Your task to perform on an android device: I want to delete Shane Sato's contact.
Image 0: 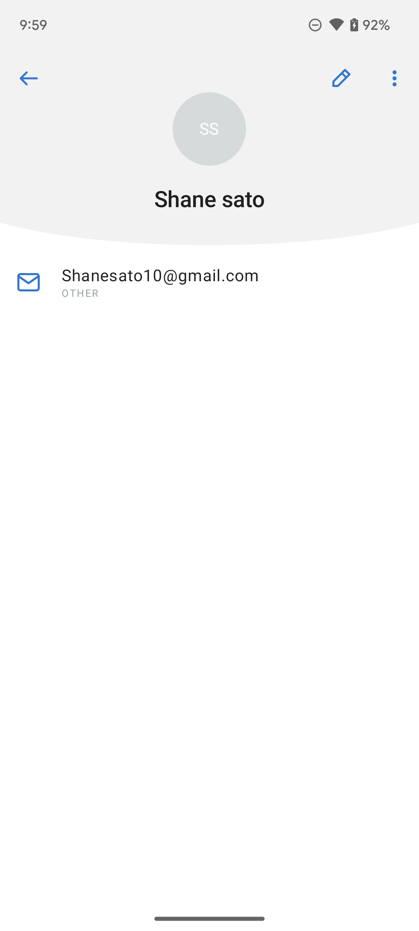
Click on the three dots on the top right corner of the screen.
Step 0: click (209, 147)
Image 1: 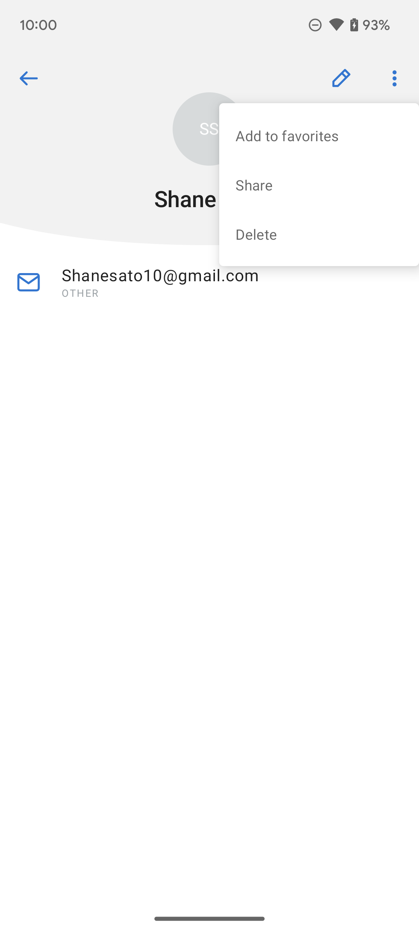
Click on the Delete option on the screen.
Step 1: click (319, 234)
Image 2: 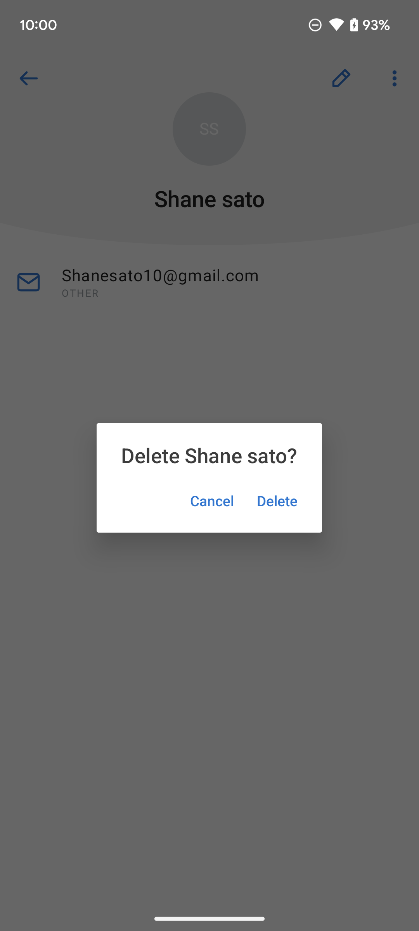
Click on the Delete option on the screen.
Step 2: click (277, 500)